Your task to perform on an android device: I'm going hiking this weekend and don't have any tracking shoes, therefore use the ShopClues app to search for the hiking shoe.
Image 0: 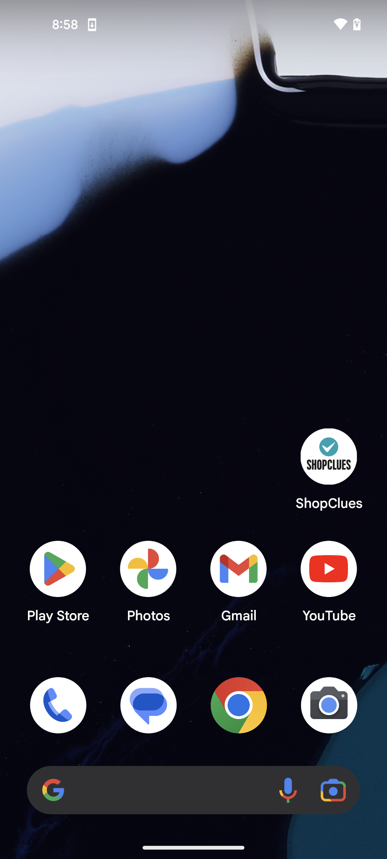
open the ShopClues app
Step 0: open app "ShopClues"
Image 1: 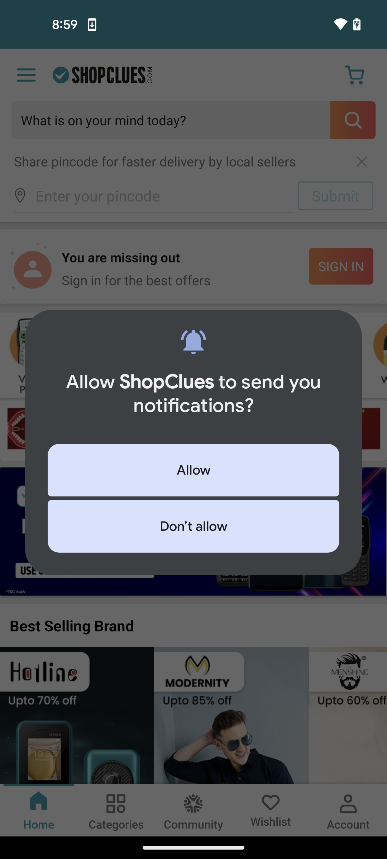
click on Allow
Step 1: click (193, 470)
Image 2: 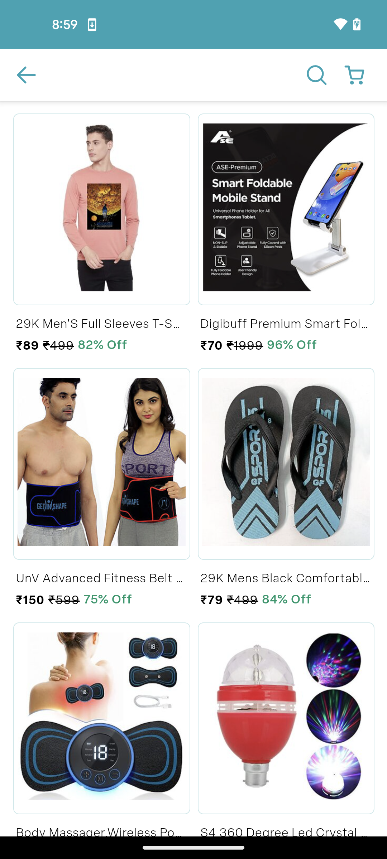
click on the search icon
Step 2: click (316, 75)
Image 3: 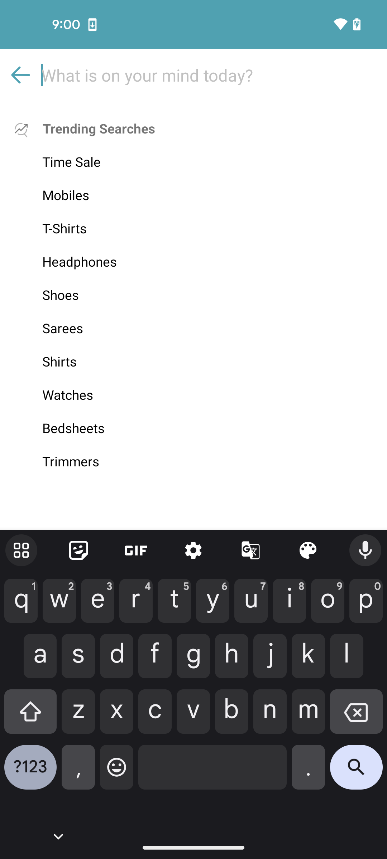
type text hiking shoe
Step 3: type "hiking shoe"
Image 4: 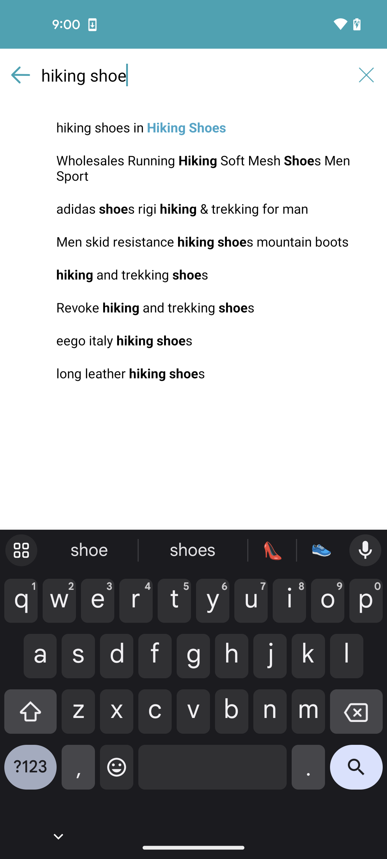
click on the search icon
Step 4: click (356, 772)